Your task to perform on an android device: In the Google slides app, I want to add the first image of the google photos to the first slide of the presentation. 
Image 0: 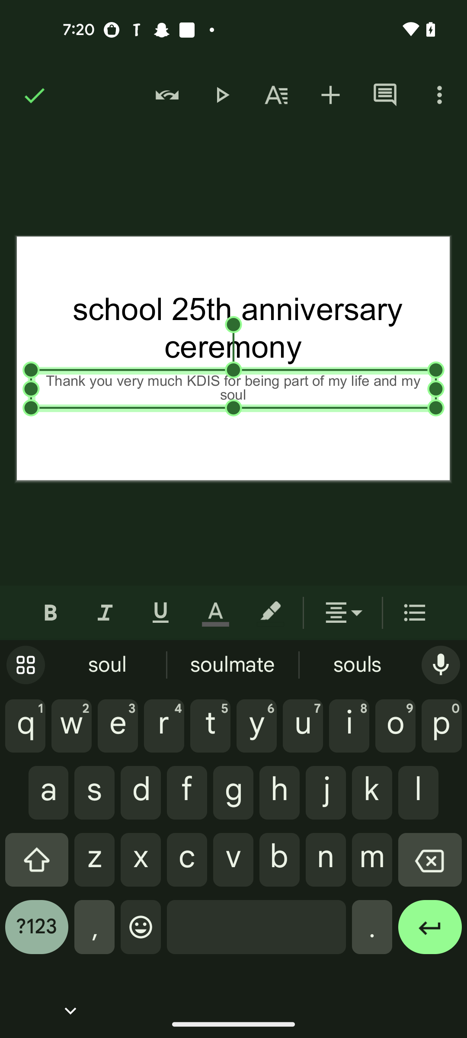
Click on the + icon at the top of the screen 
Step 0: click (330, 95)
Image 1: 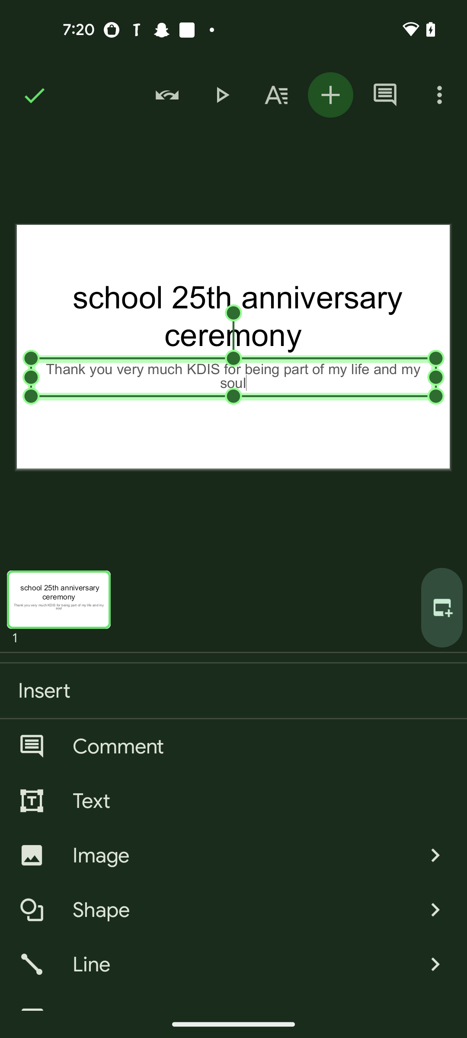
Click on the image option 
Step 1: click (238, 855)
Image 2: 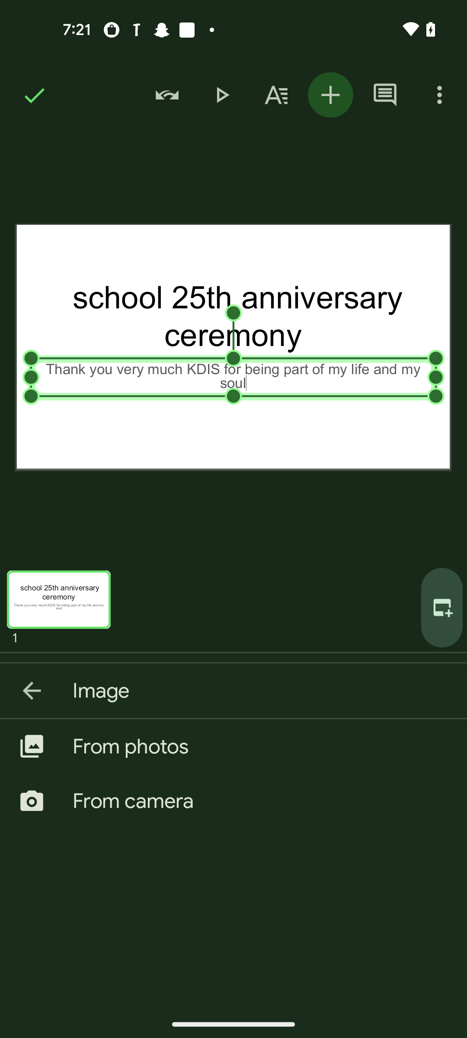
Click on the From photos option 
Step 2: click (261, 746)
Image 3: 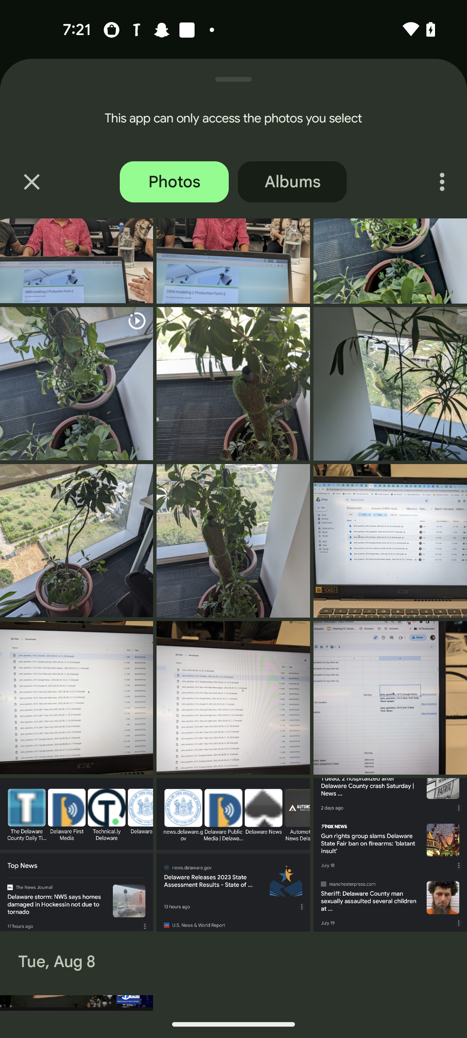
Click on the photo
Step 3: click (76, 400)